Your task to perform on an android device: Upload the "ipsum_20231004_113118.txt" file to the Google Drive app so I can easily access it in the future.
Image 1: 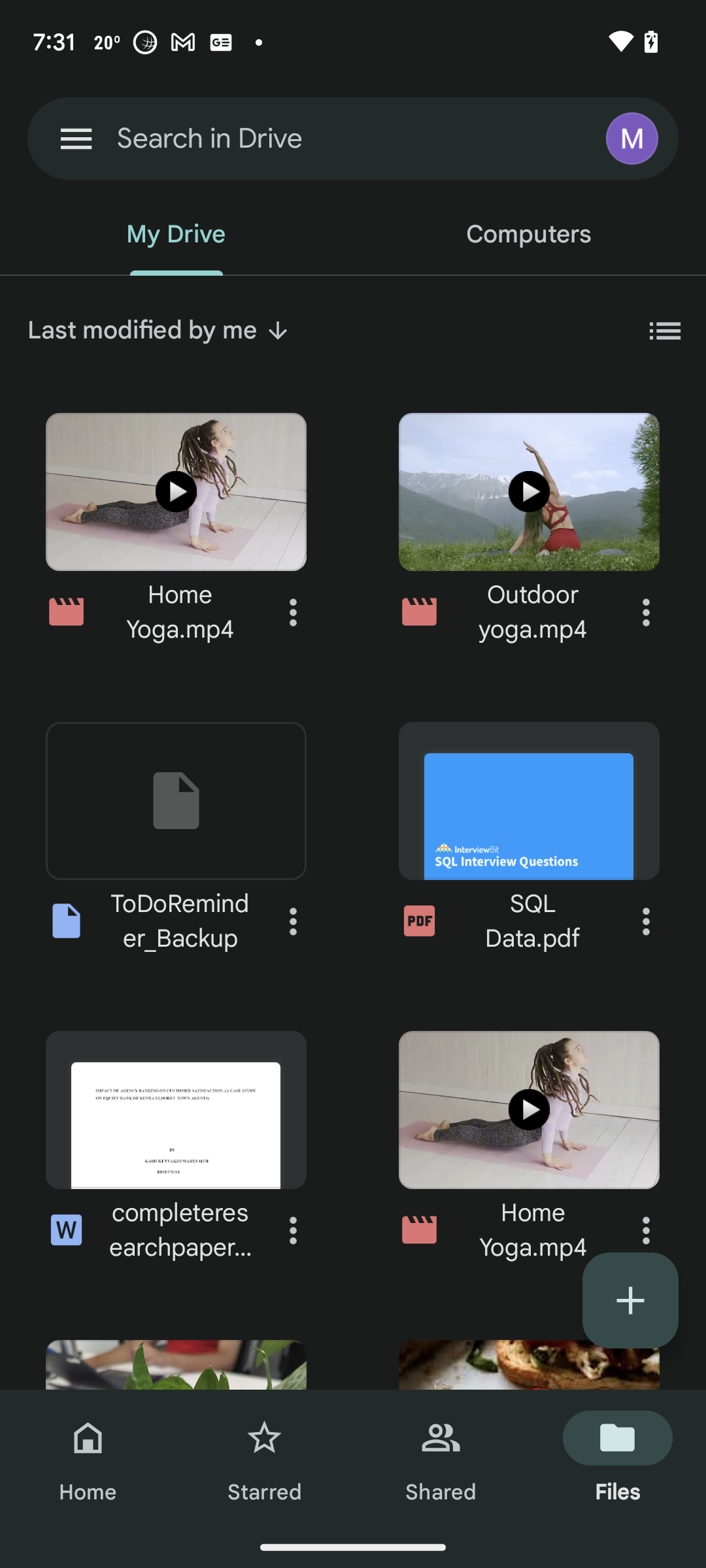
Click on the + icon at the bottom right of the screen
Step 1: click (630, 1300)
Image 2: 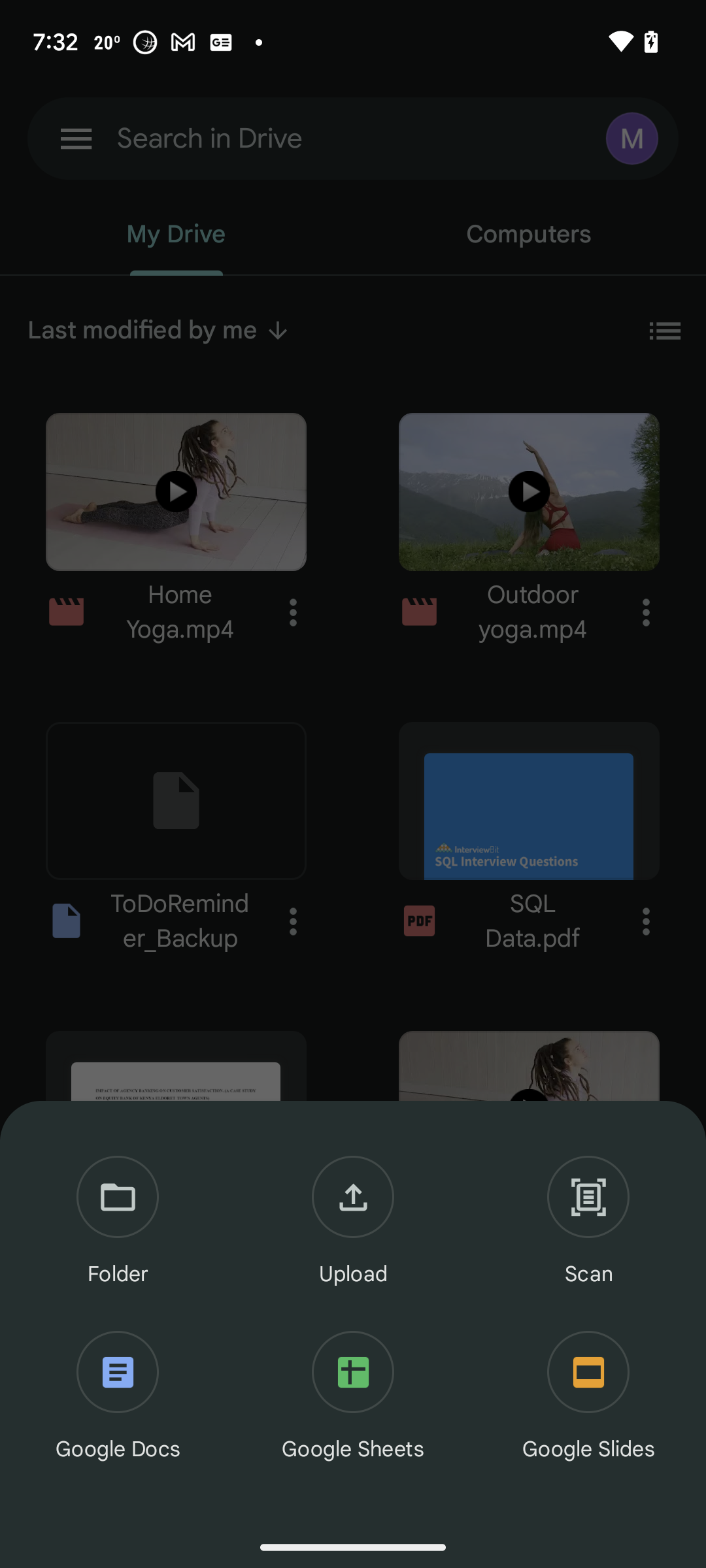
Click on the upload option
Step 2: click (353, 1222)
Image 3: 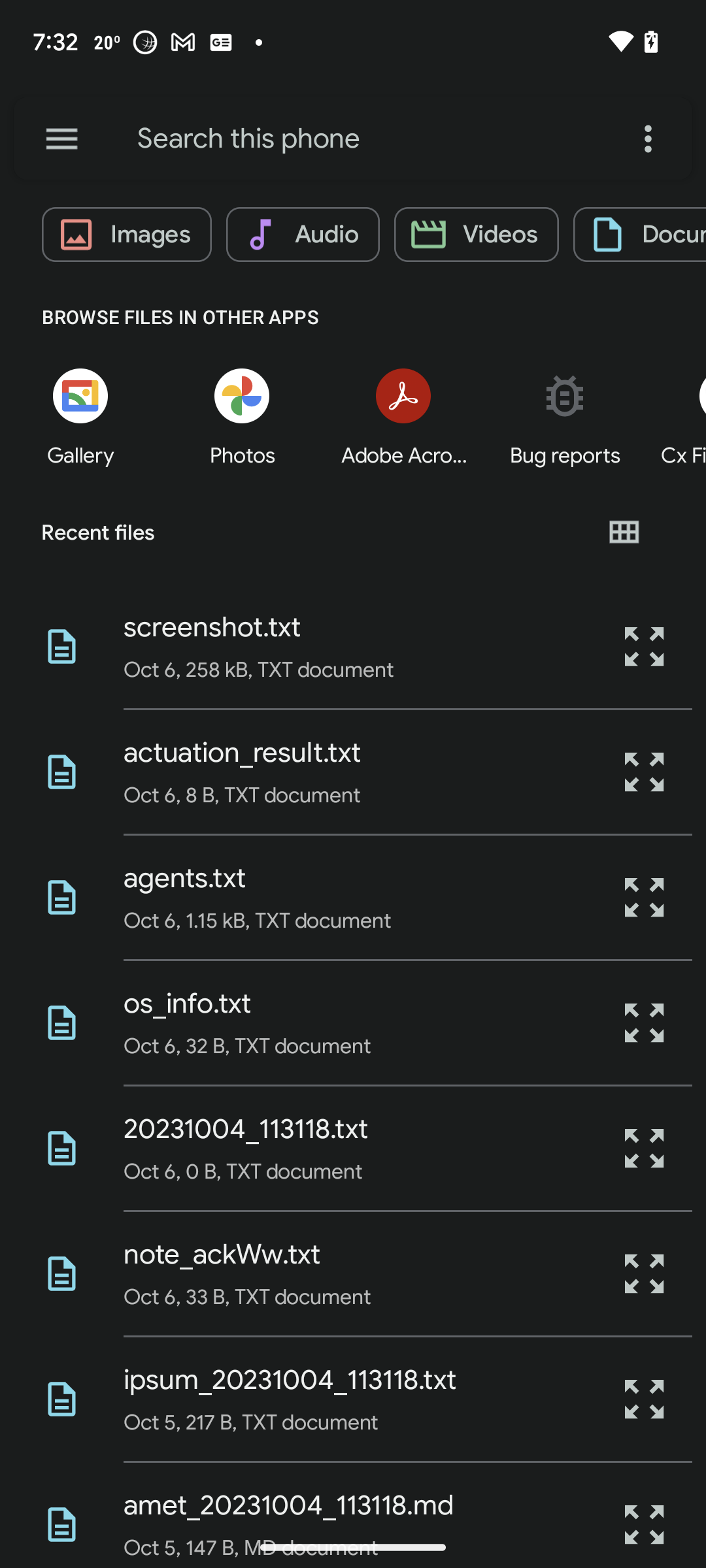
Click on the "ipsum_20231004_113118.txt" file
Step 3: click (290, 1379)
Image 4: 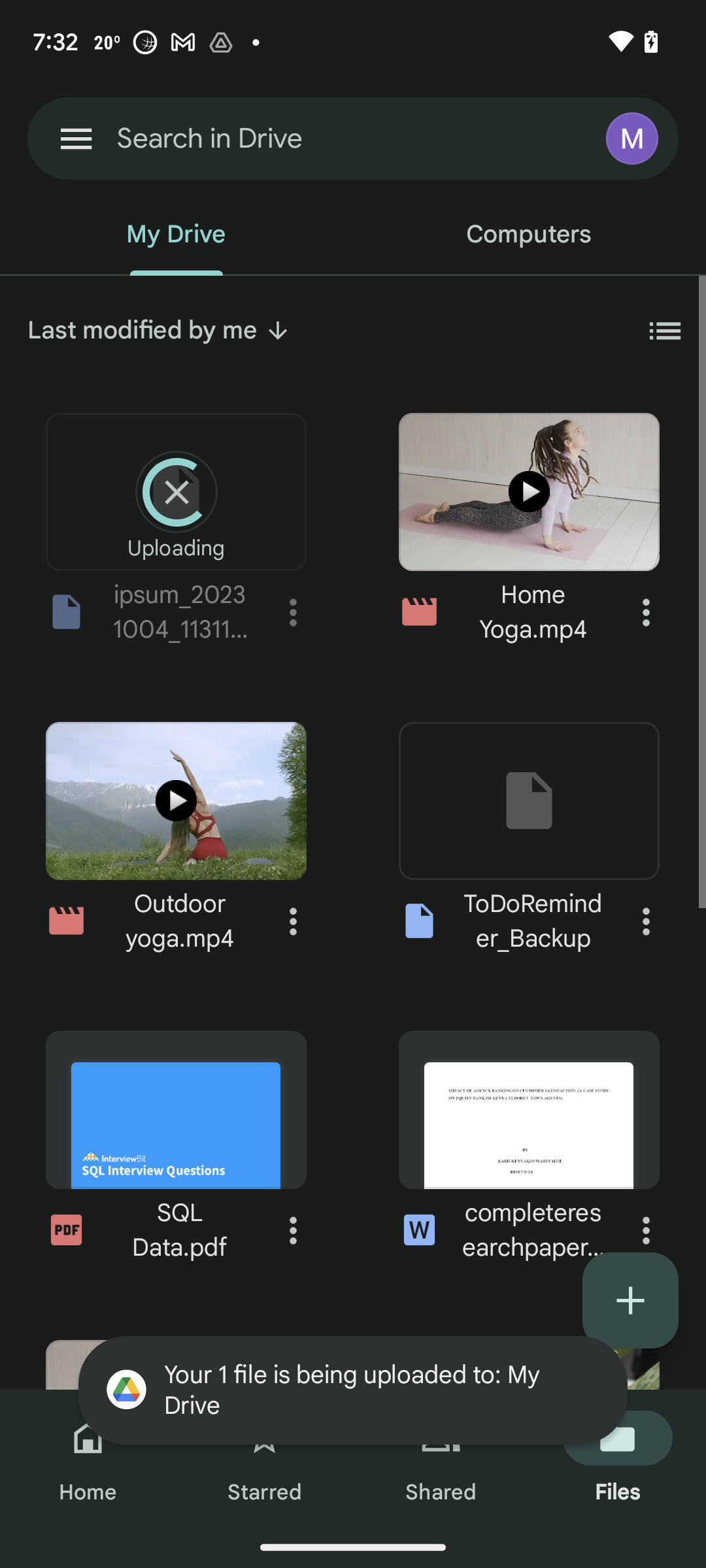
Click on the "ipsum_20231004_113118.txt" file
Step 4: wait